Your task to perform on an android device: Share the Document named places to visit with my friend Amelia Miller on her gmail account, amelia.miller2709@gmail.com.
Image 0: 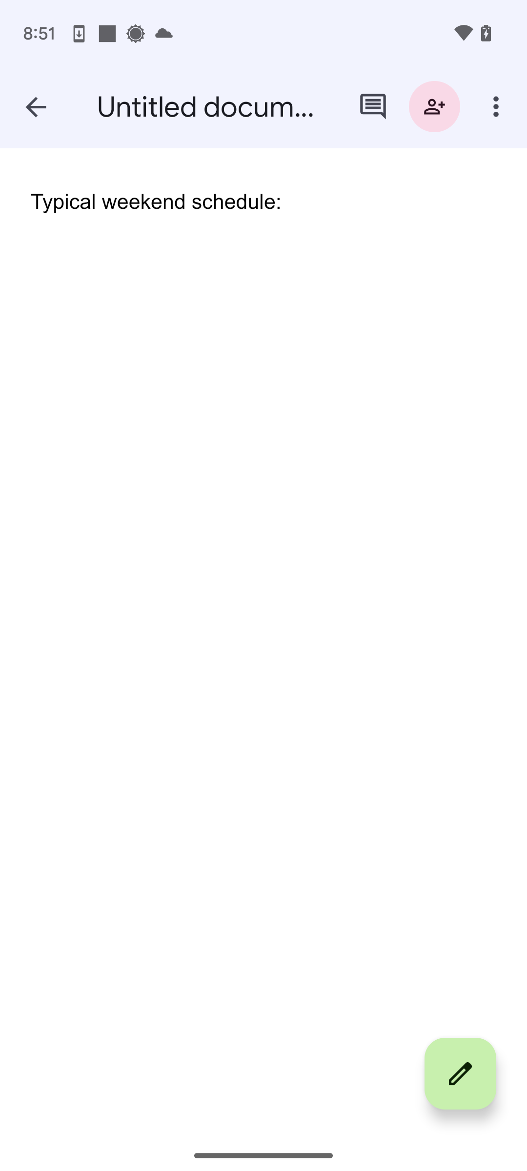
Go back to the home screen of the app.
Step 0: press back button
Image 1: 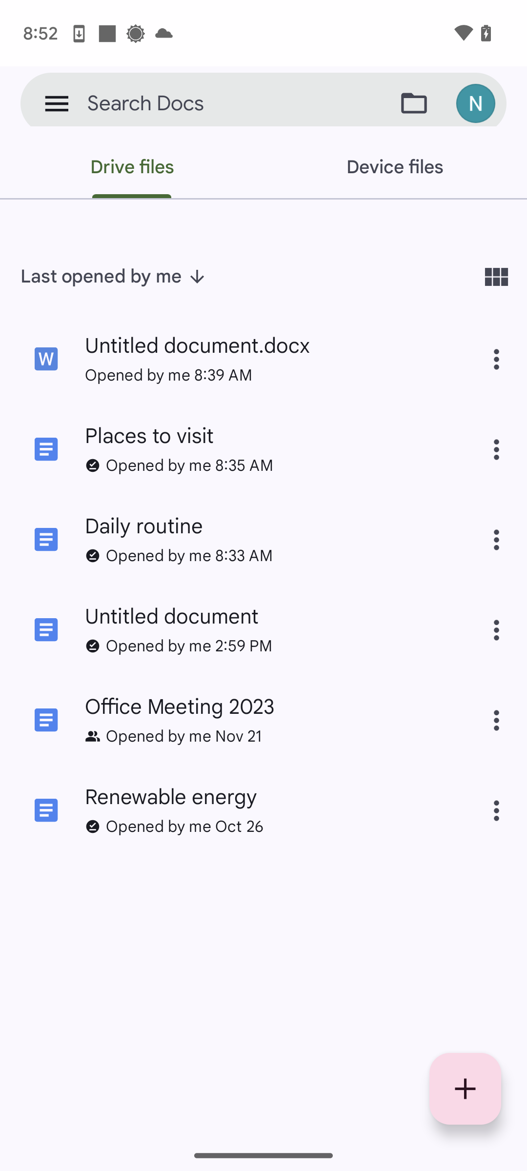
Long press on the file Places to visit.
Step 1: long press (275, 436)
Image 2: 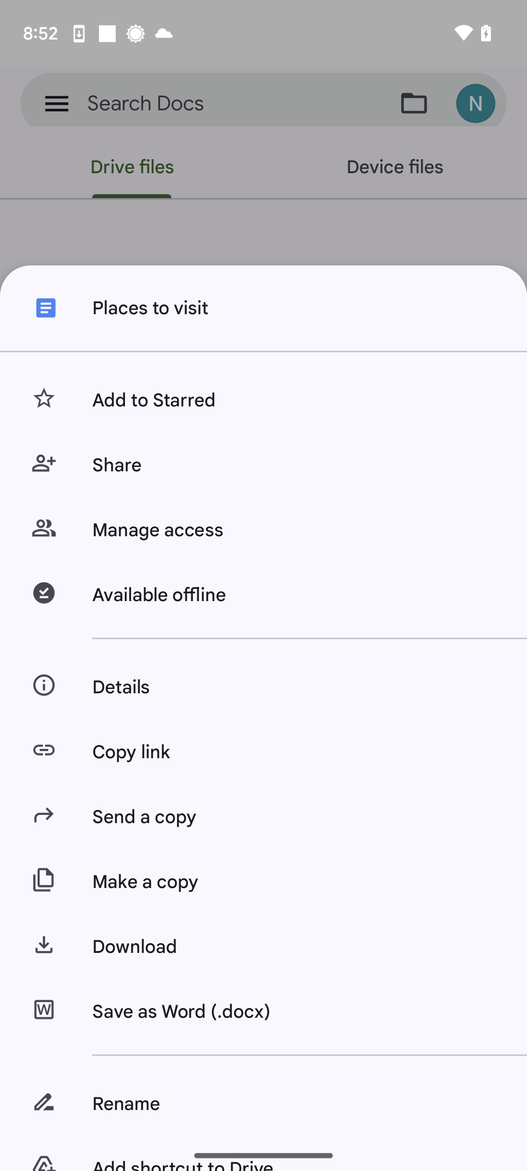
Click on the Share tab.
Step 2: click (294, 465)
Image 3: 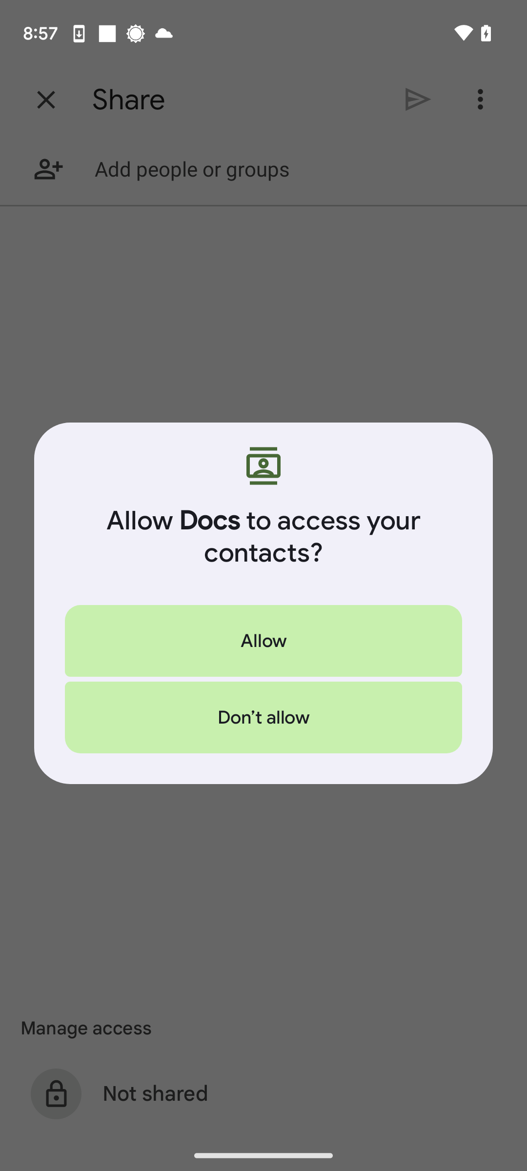
Click on the Share tab.
Step 3: wait
Image 4: 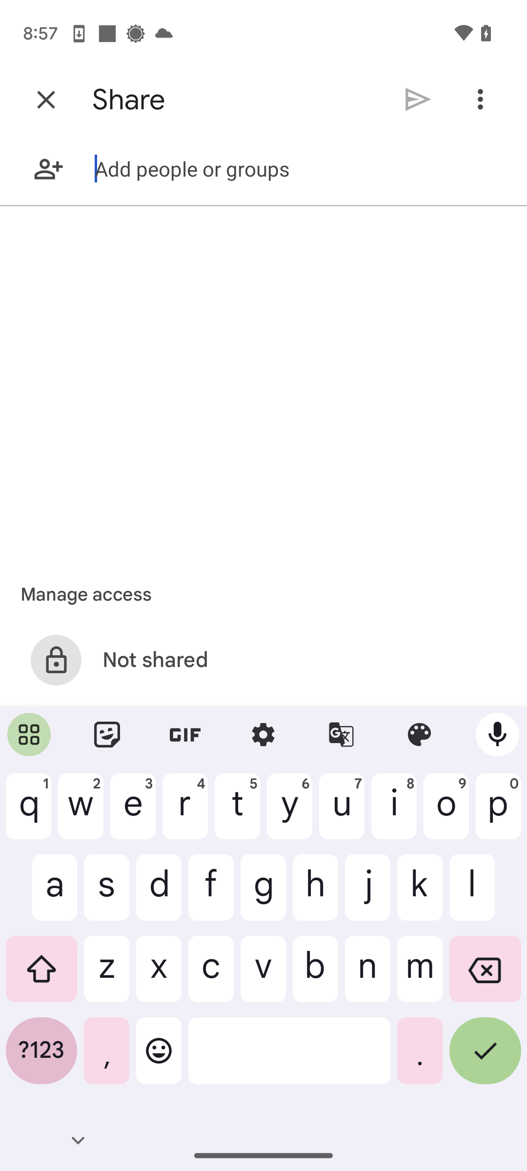
Type in the mail address -amelia.miller2709@gmail.com.
Step 4: type "amelia.miller2709@gmail.com"
Image 5: 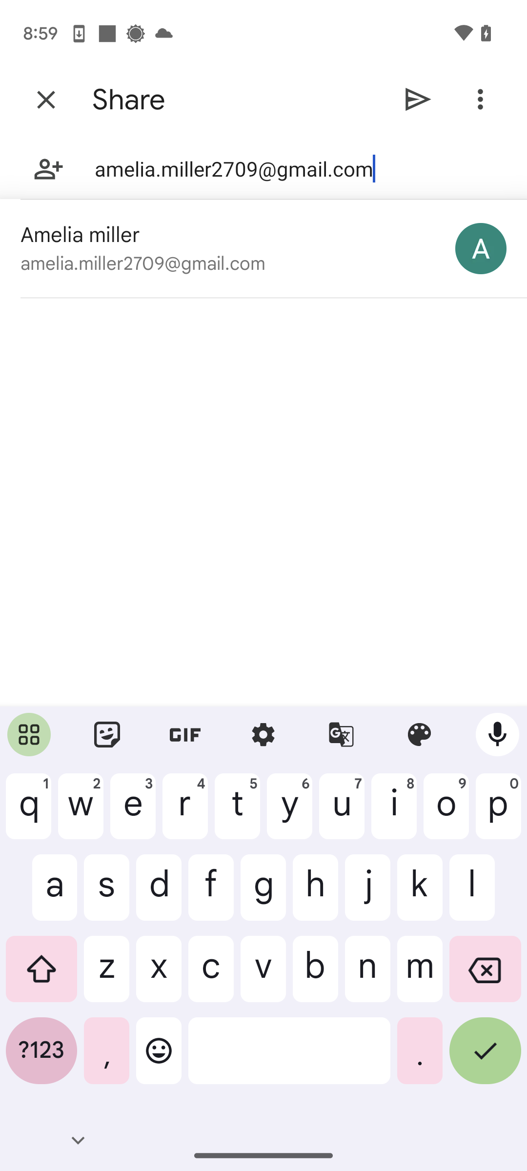
Click on the suggestion.
Step 5: click (230, 235)
Image 6: 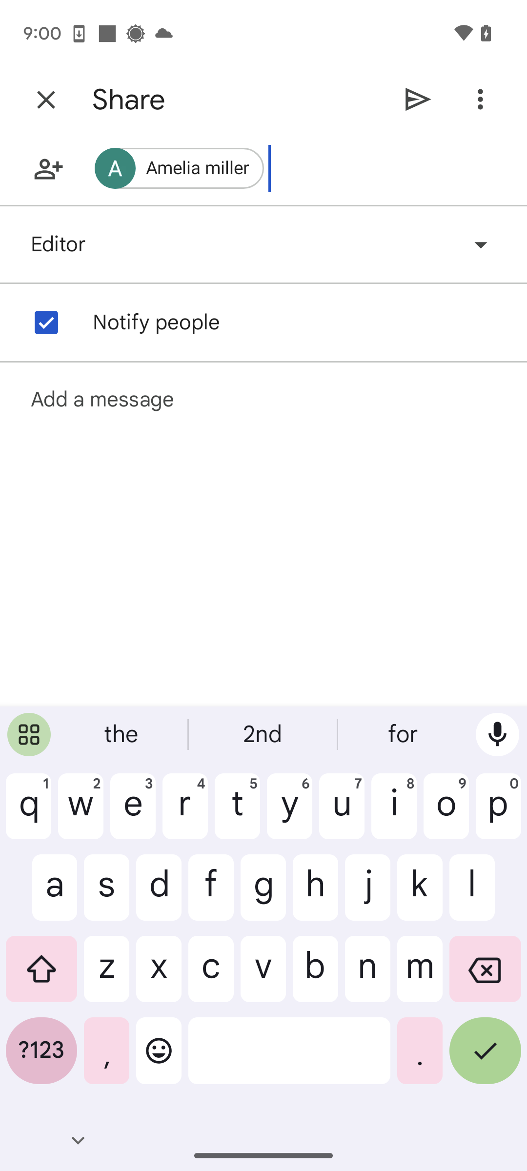
Click on the send icon at the top of the screen.
Step 6: click (418, 99)
Image 7: 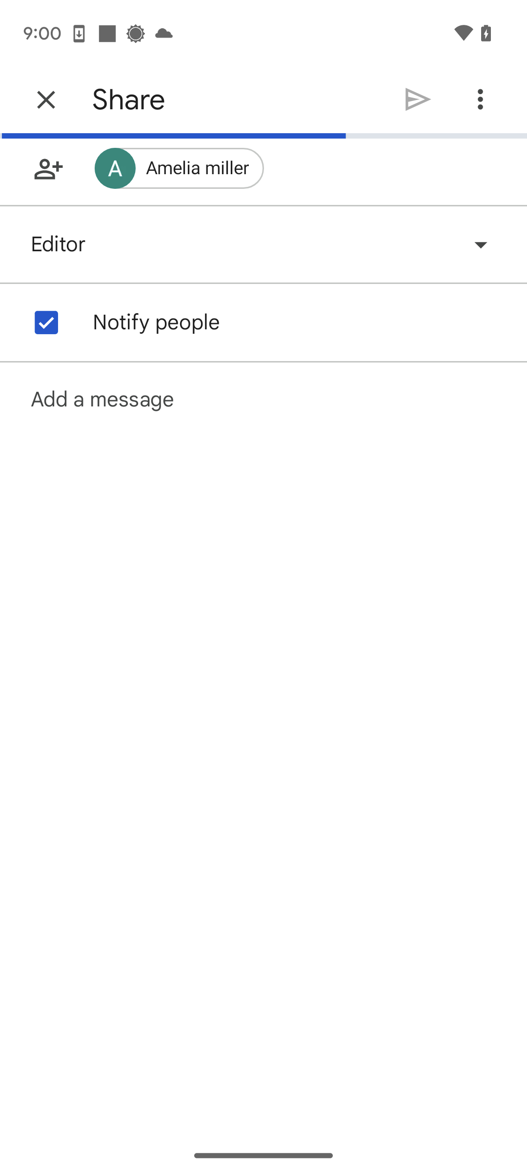
Click on the send icon at the top of the screen.
Step 7: click (418, 99)
Image 8: 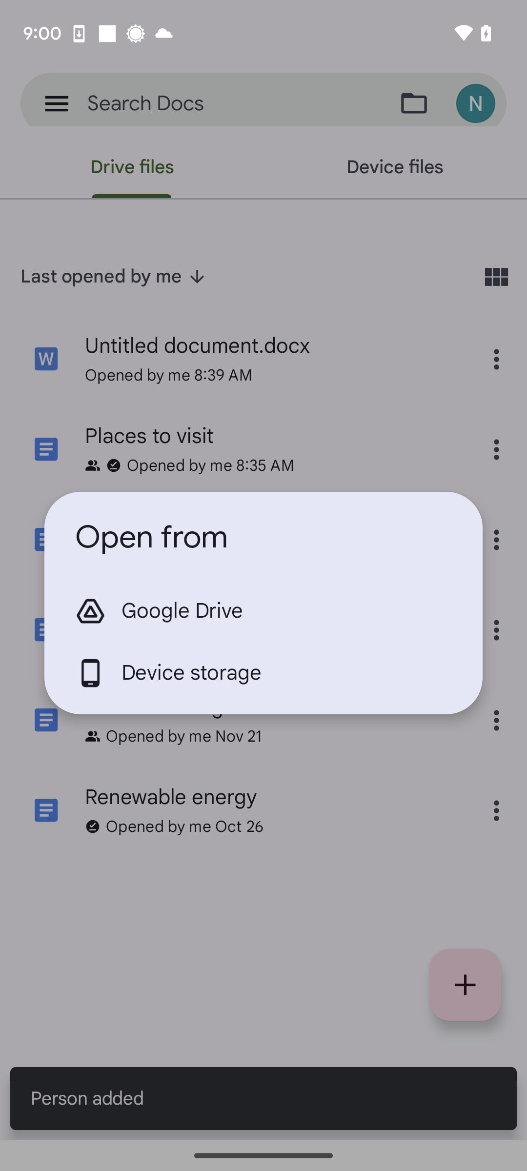
Click on the send icon at the top of the screen.
Step 8: wait